Your task to perform on an android device: Open the To do Reminder with alarm app and create a reminder named "Meeting" for June 29th at 9:15 AM with the note "Task-related meeting"
Image 0: 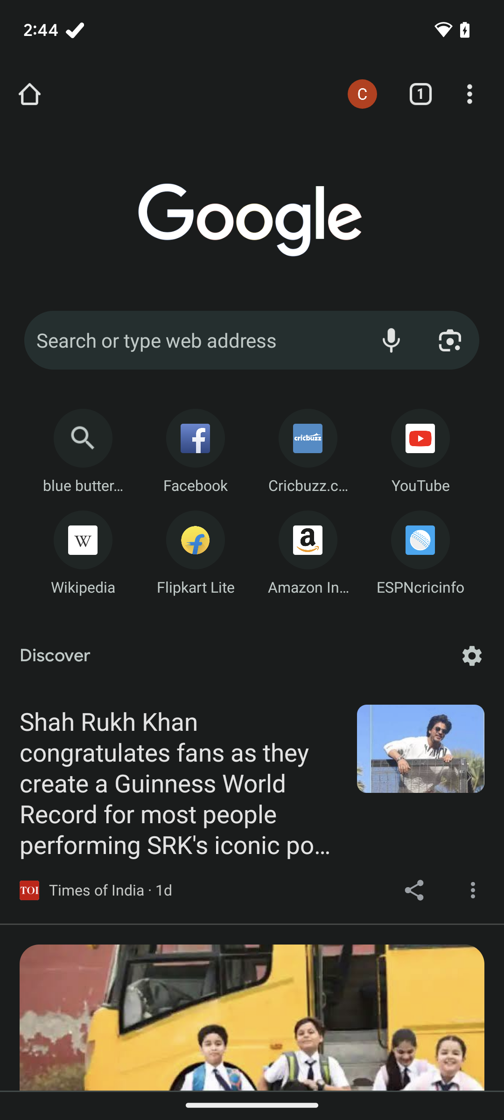
Open To Do Reminder app
Step 0: open app "To Do Reminder"
Image 2: 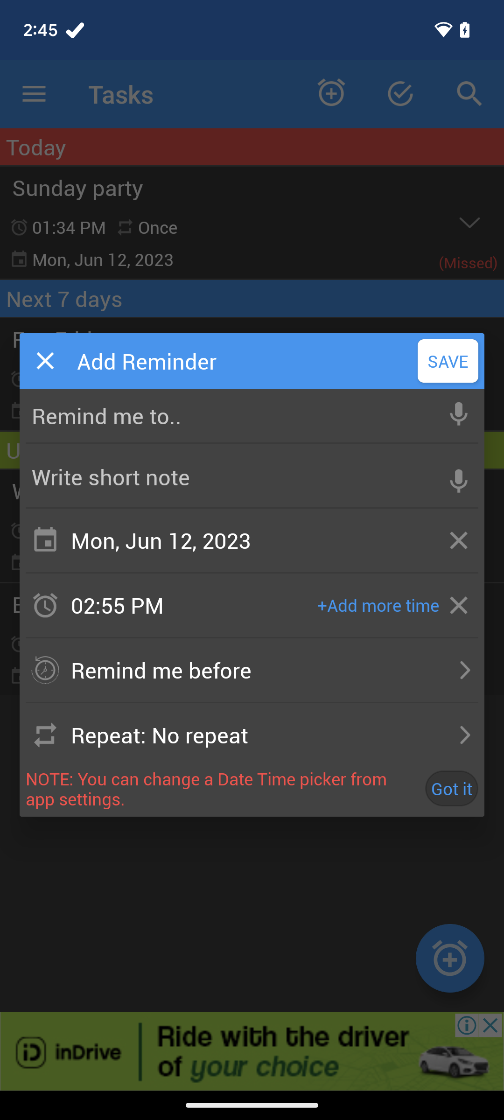
Click on remind me to
Step 2: click (232, 415)
Image 3: 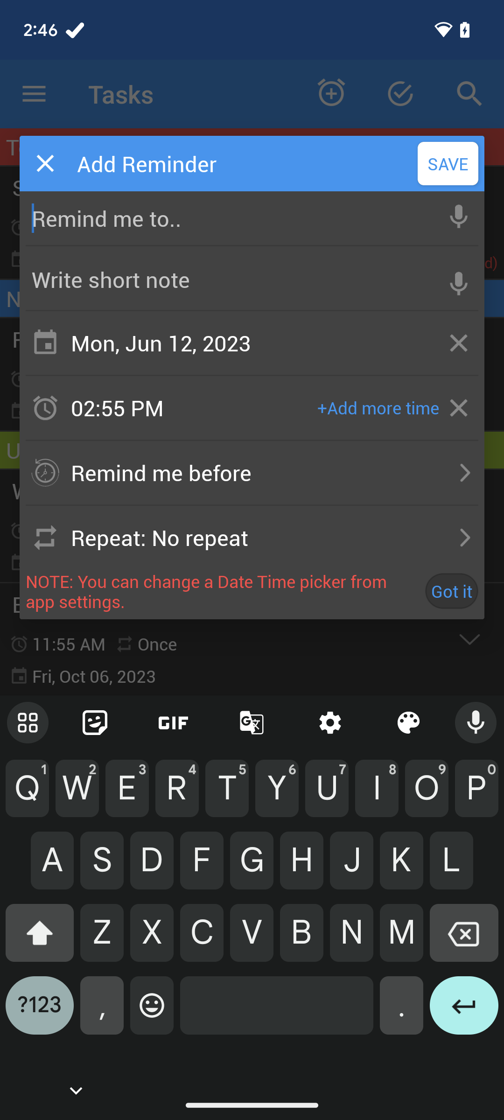
Enter the reminder name as "Meeting"
Step 3: type "Meeting"
Image 4: 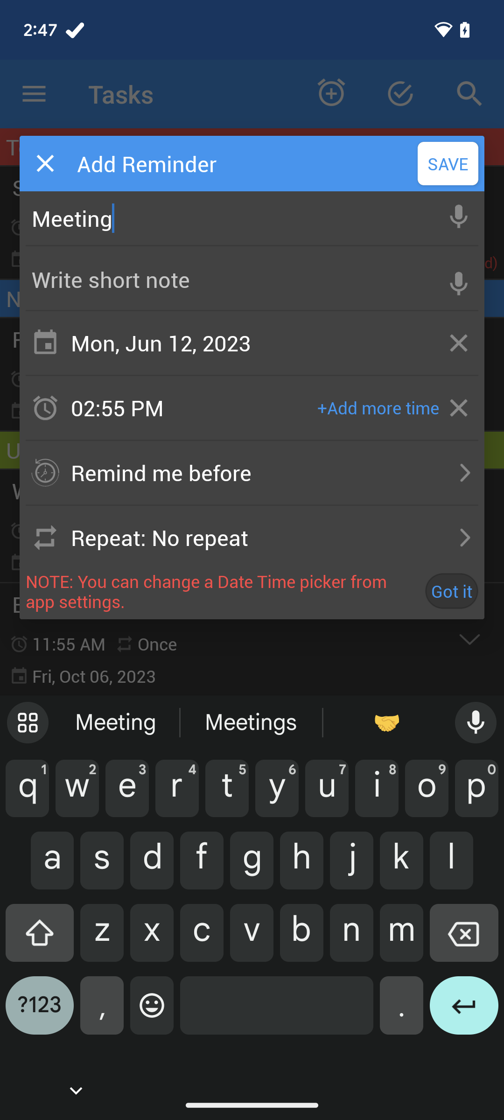
Click on the Date option
Step 4: click (232, 343)
Image 5: 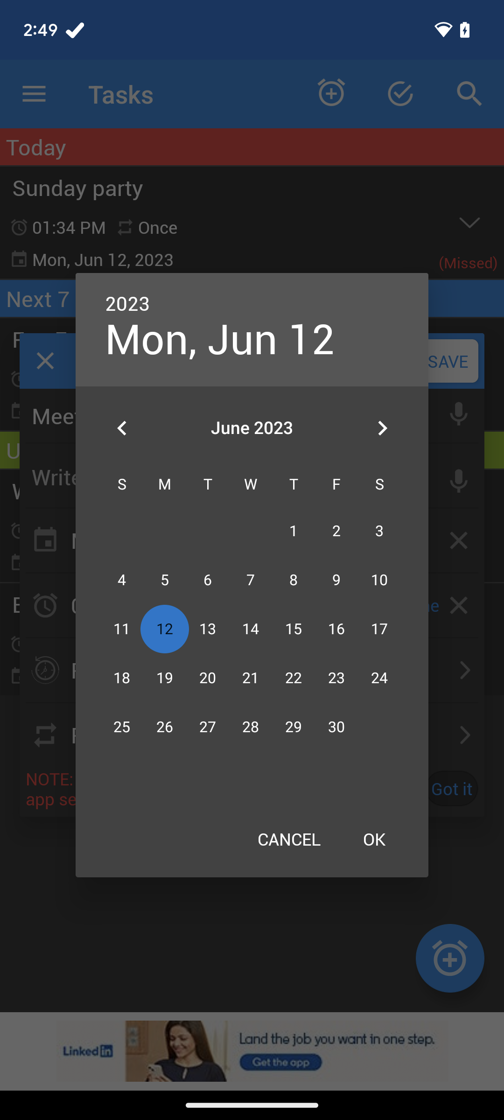
Set the date as June 29th
Step 5: click (294, 727)
Image 6: 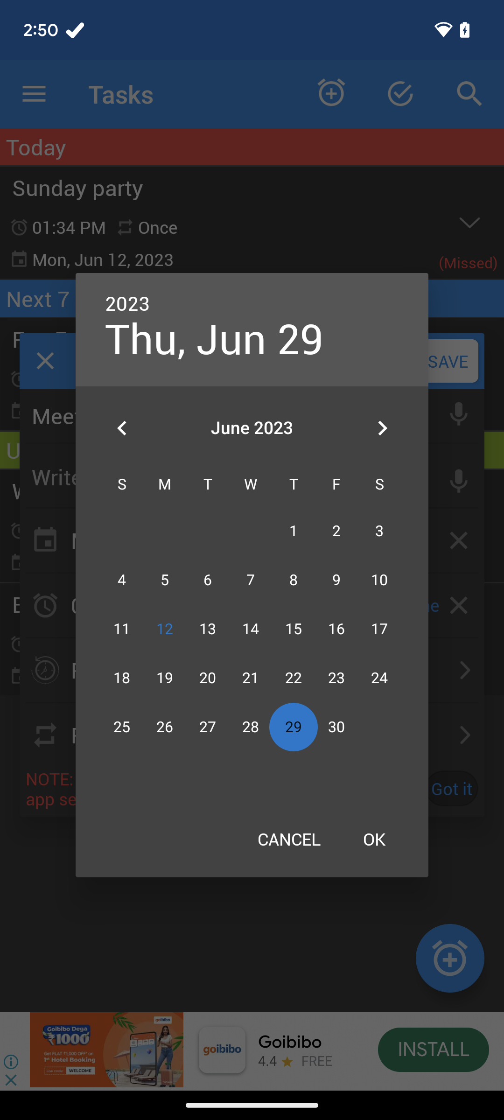
Click on the OK button
Step 6: click (374, 839)
Image 7: 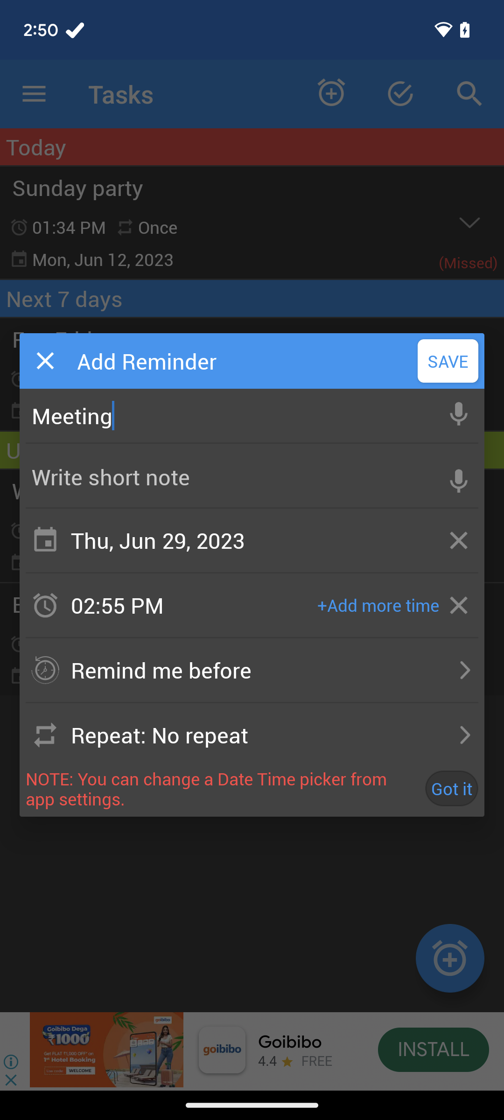
Click on the time option
Step 7: click (171, 605)
Image 9: 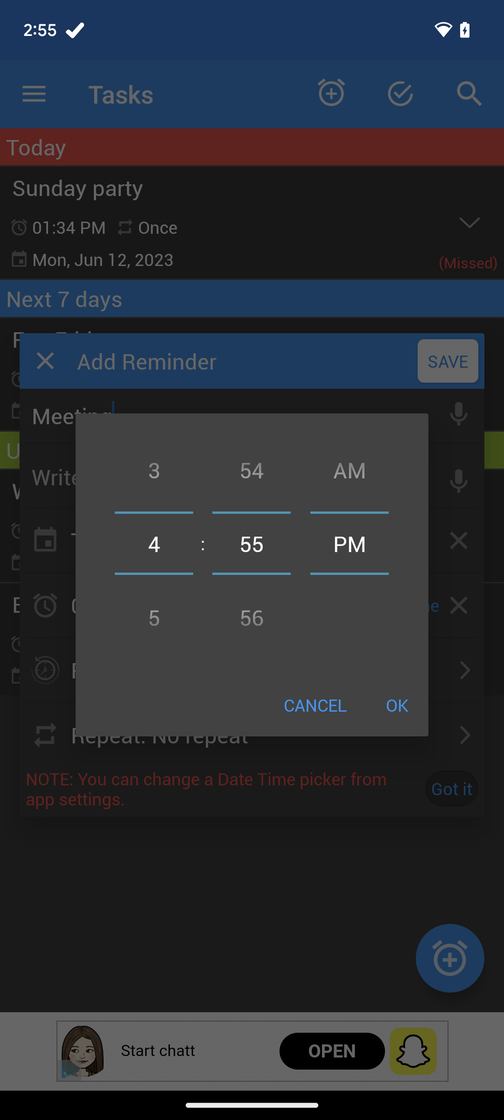
Swipe up to set the hours as 9
Step 9: scroll down
Image 10: 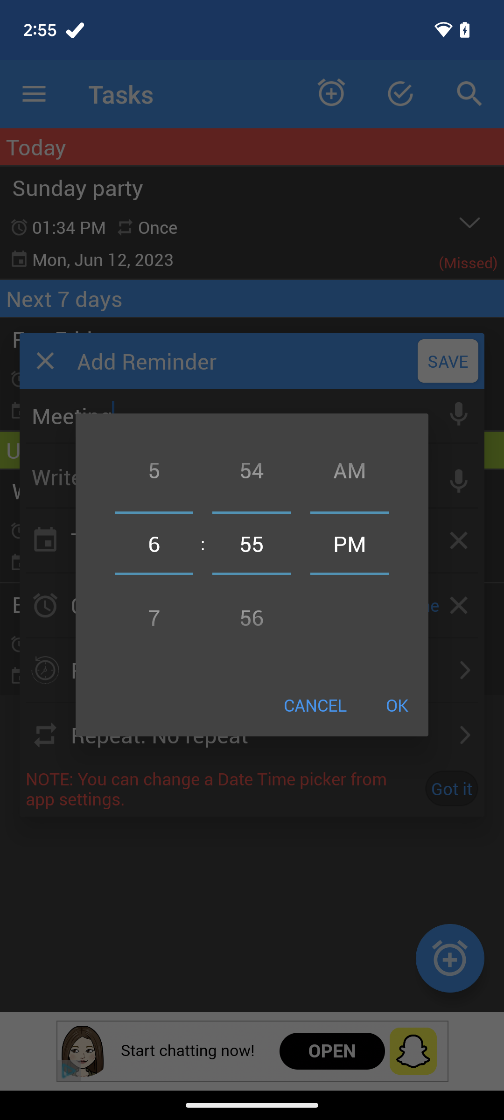
Swipe up to set the hours as 9
Step 10: scroll down
Image 11: 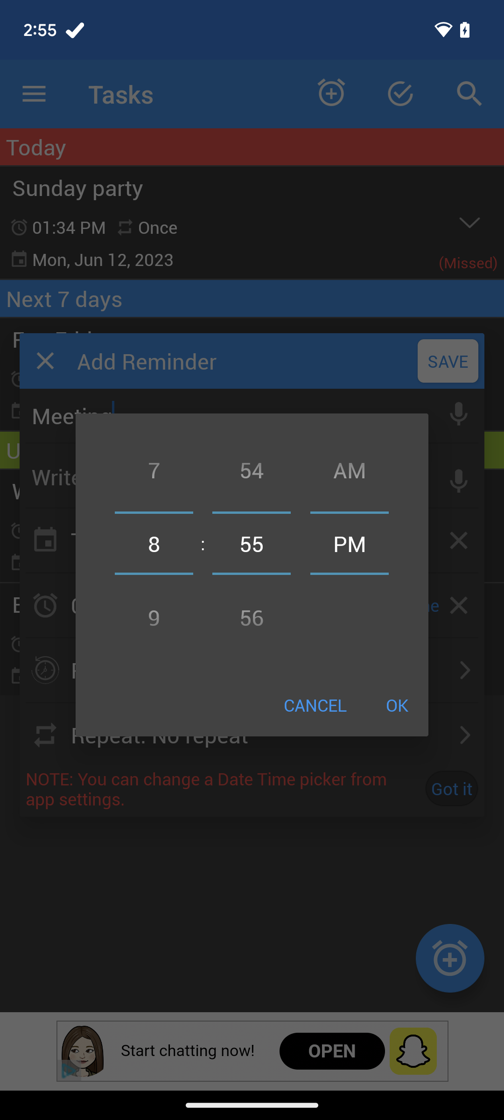
Swipe up to set the hours as 9
Step 11: scroll down
Image 12: 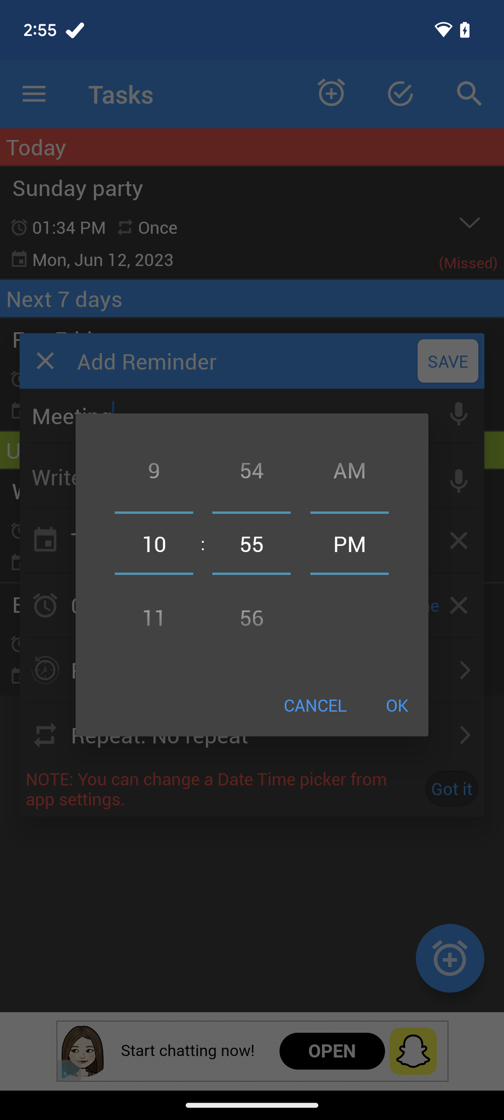
Swipe up to set the hours as 9
Step 12: wait
Image 13: 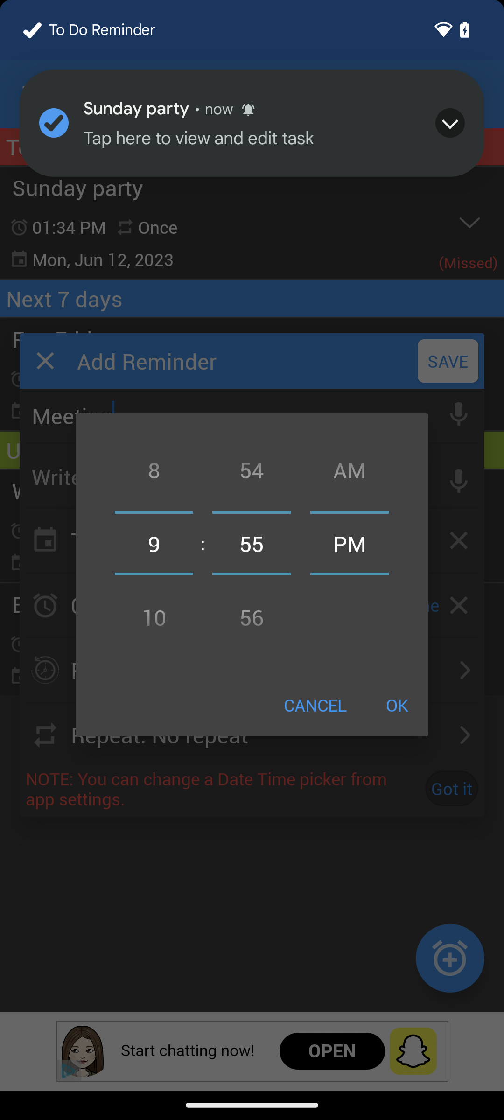
Swipe down to set the minute as 15
Step 13: scroll up
Image 14: 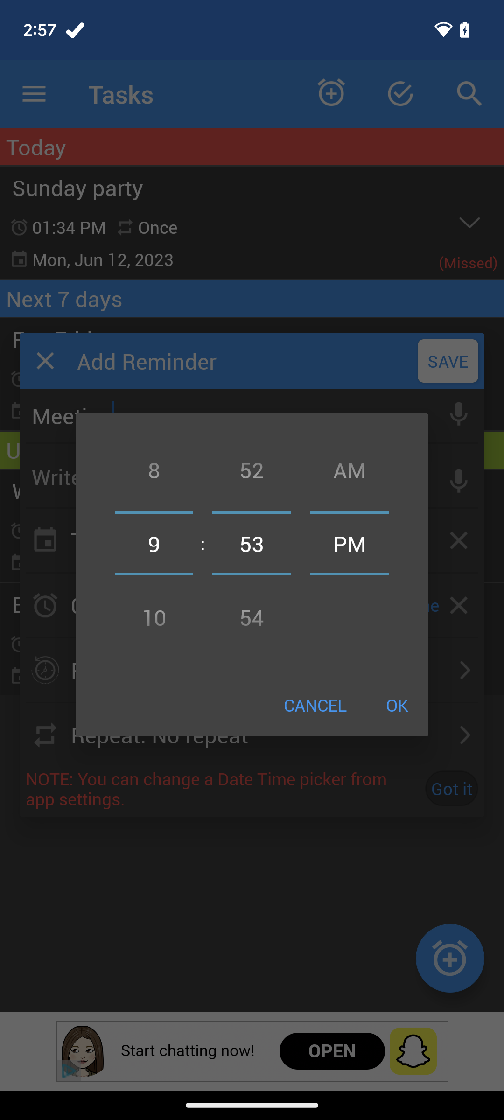
Swipe down to set the minute as 15
Step 14: scroll up
Image 15: 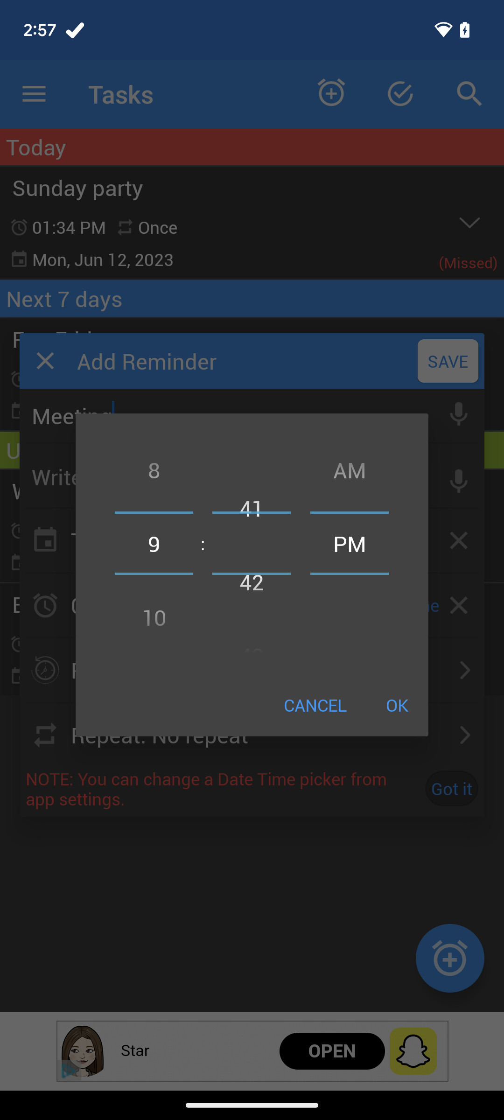
Swipe down to set the minute as 15
Step 15: wait
Image 16: 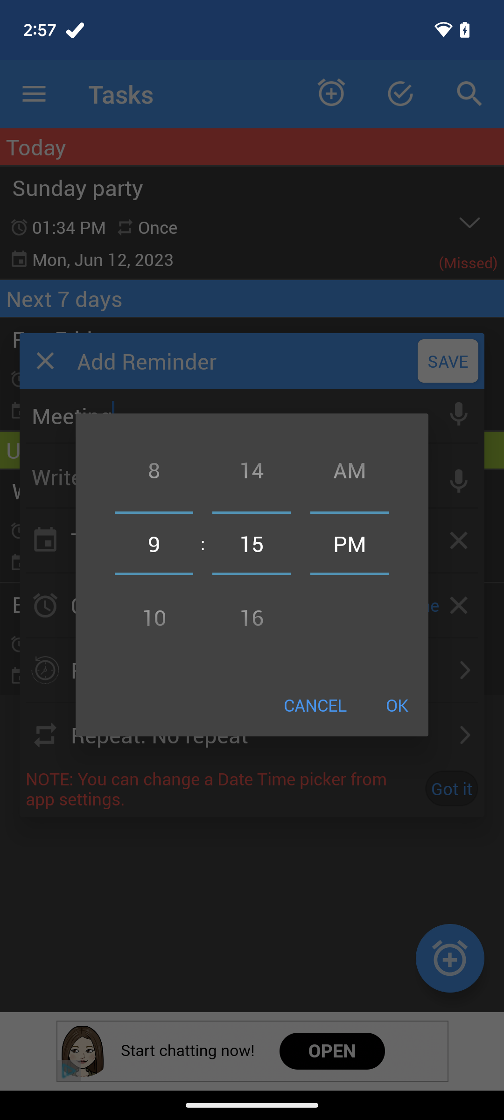
Click on AM option
Step 16: click (350, 473)
Image 17: 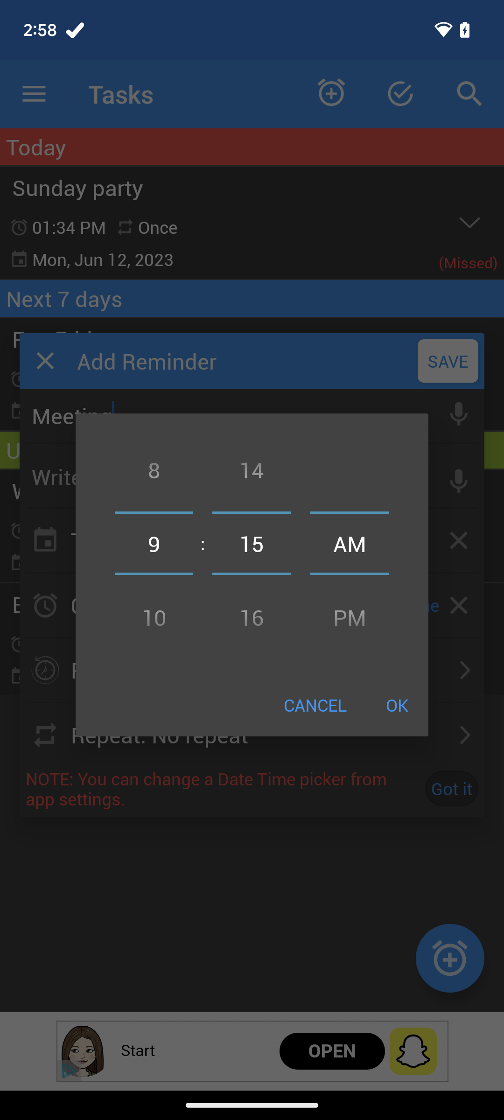
Click on OK button
Step 17: click (397, 705)
Image 18: 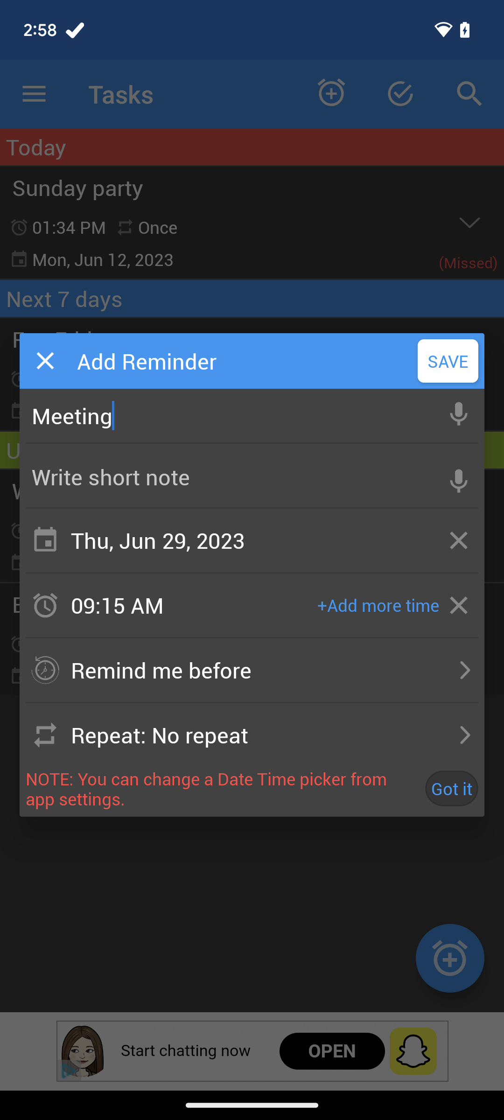
Click on the note section
Step 18: click (232, 476)
Image 19: 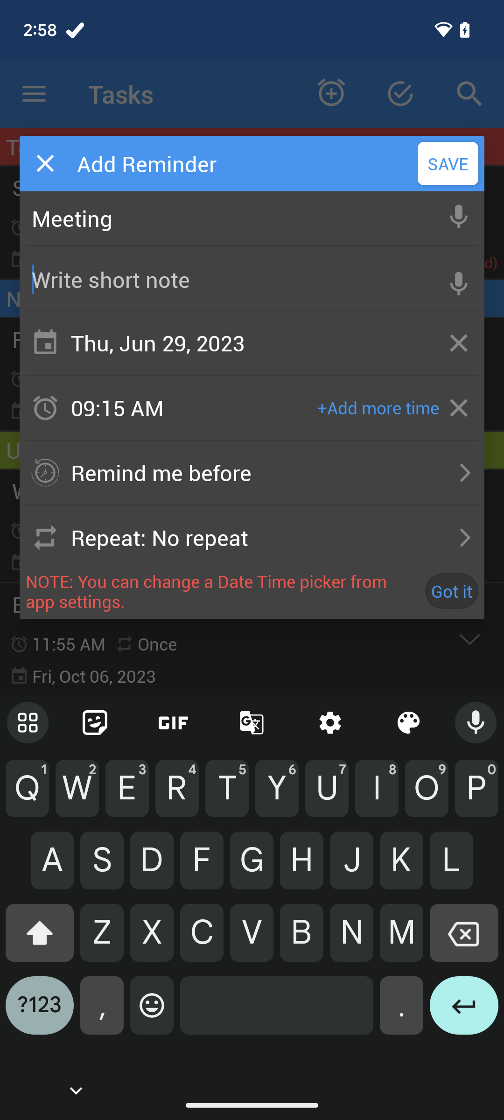
Enter note as Task-related meeting
Step 19: type "Task-related meeting"
Image 20: 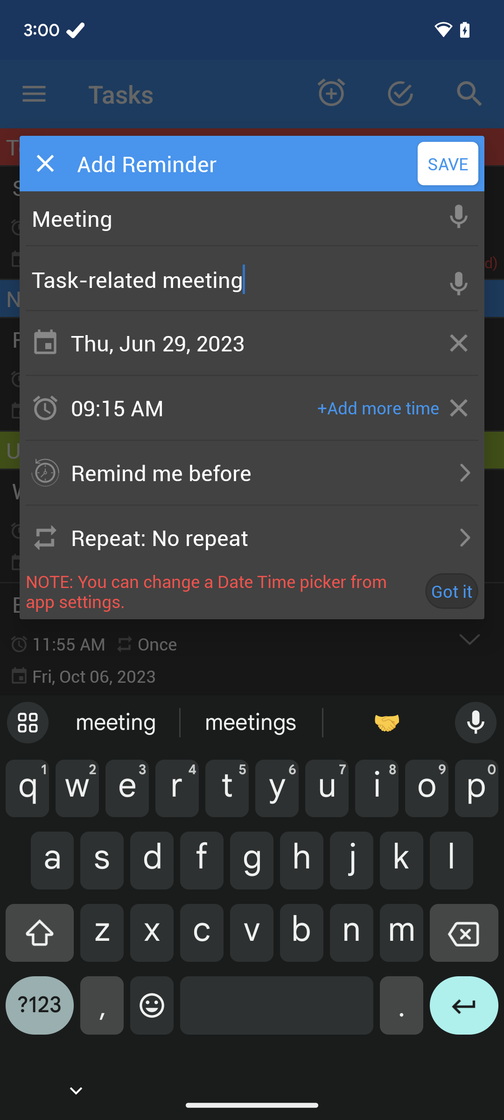
Click on save button at the top right corner of the popup box
Step 20: click (448, 163)